Your task to perform on an android device: My wife is singing a song and I want to record her voice, so start recording her voice in the Voice Recorder app.
Image 0: 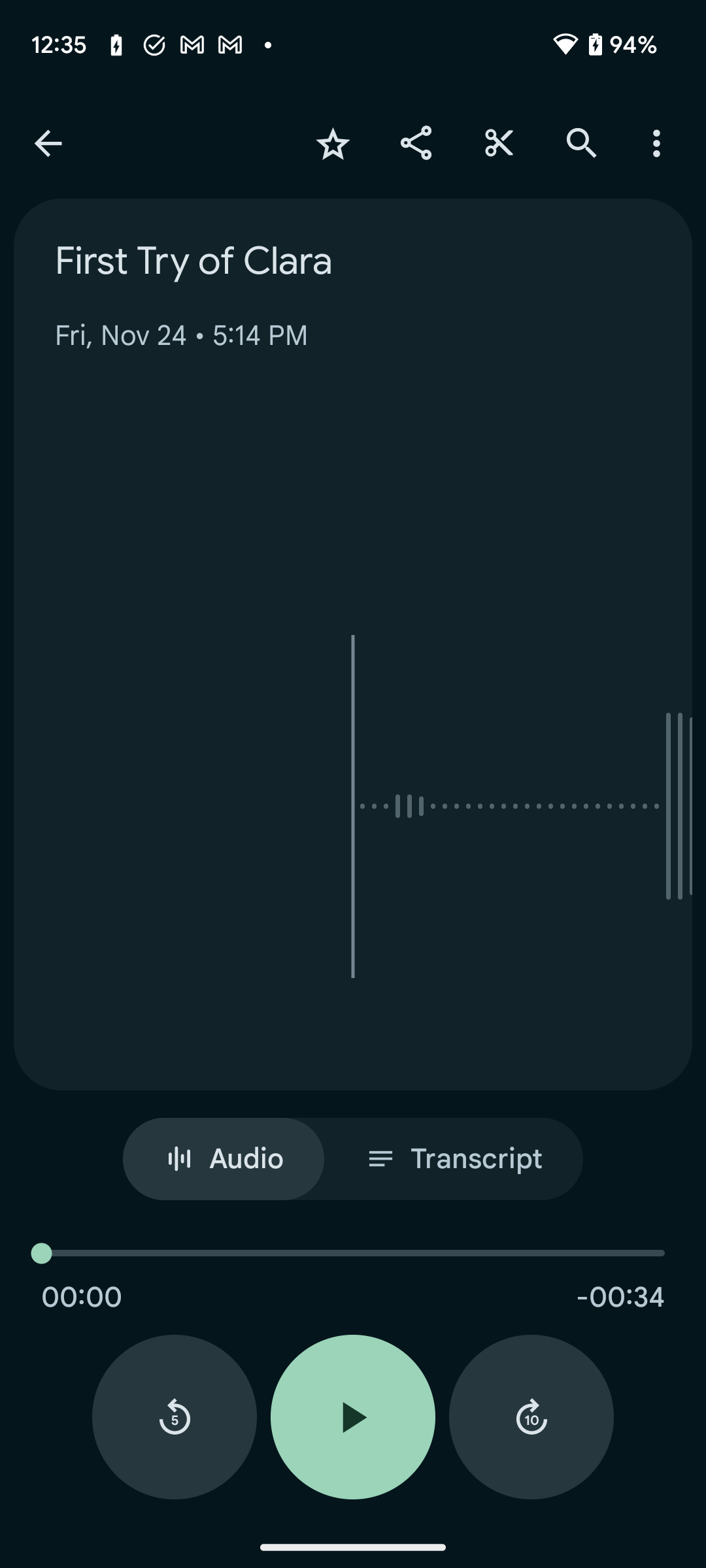
Open the Voice Recorder app.
Step 0: open app "Voice Recorder"
Image 1: 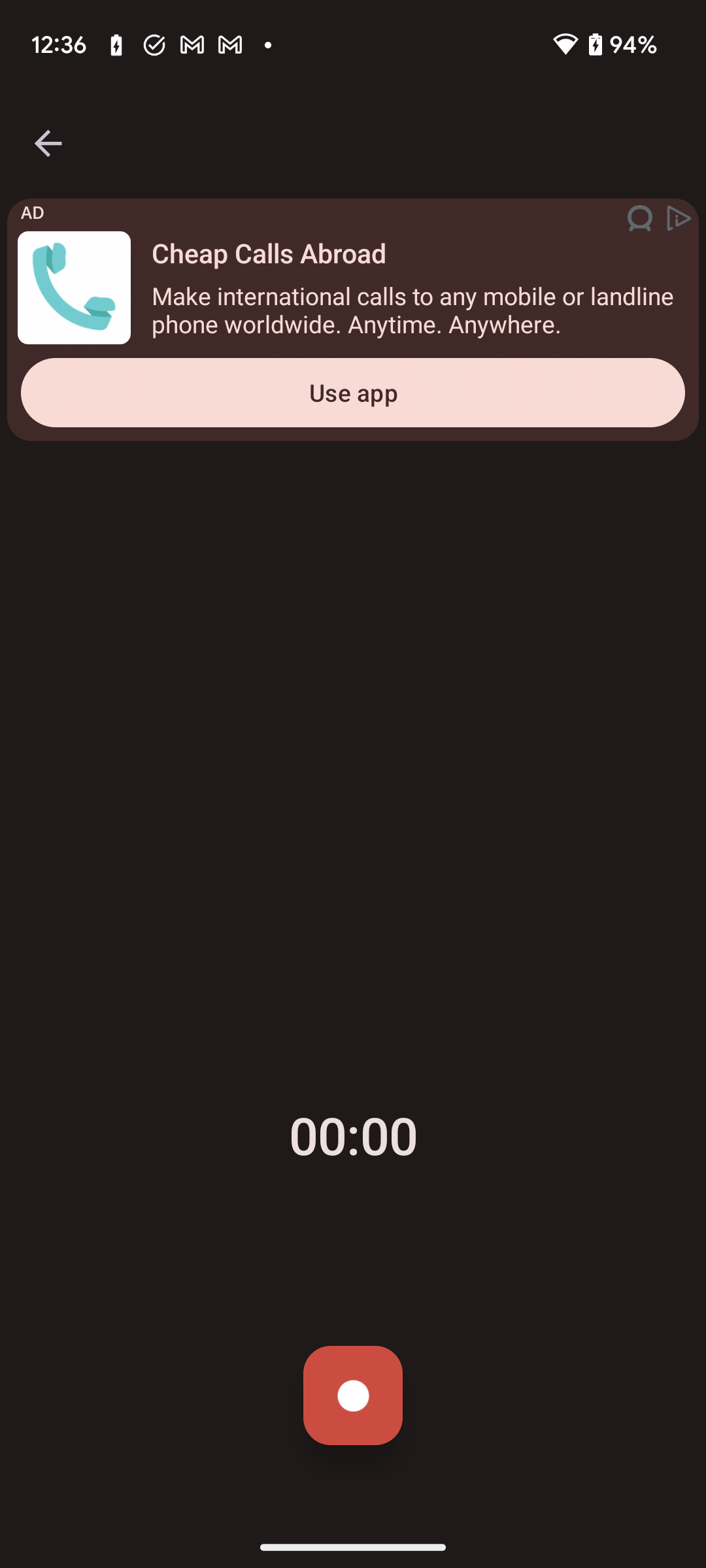
Click on the record button icon at the bottom of the screen to start recording my wife's voice
Step 1: click (353, 1395)
Image 2: 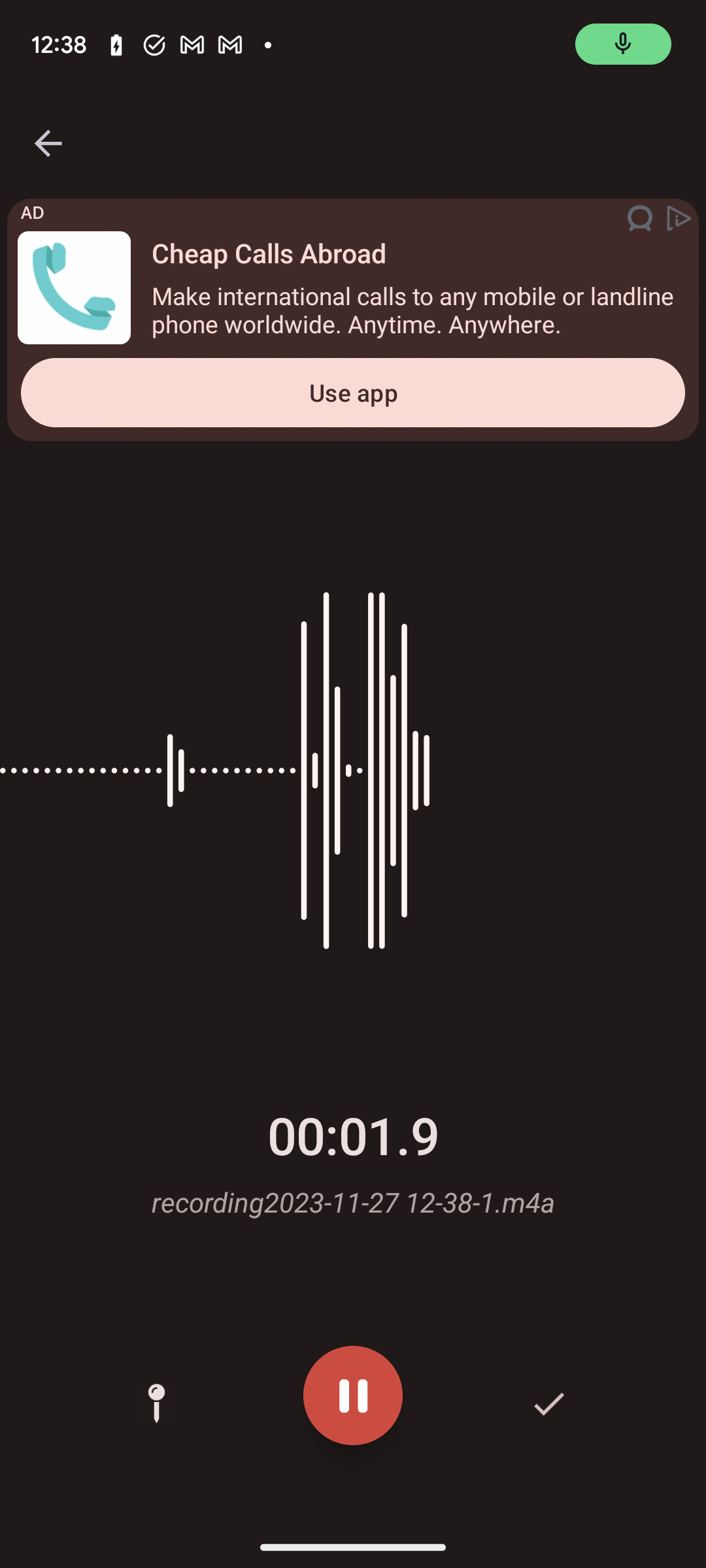
Click on the right tick button to stop the recording.
Step 2: click (548, 1403)